Your task to perform on an android device: I like the recipes uploaded in the Kitchen Stories app, so I want to enable the notification for weekly cooking inspiration in the Kitchen Stories app.
Image 0: 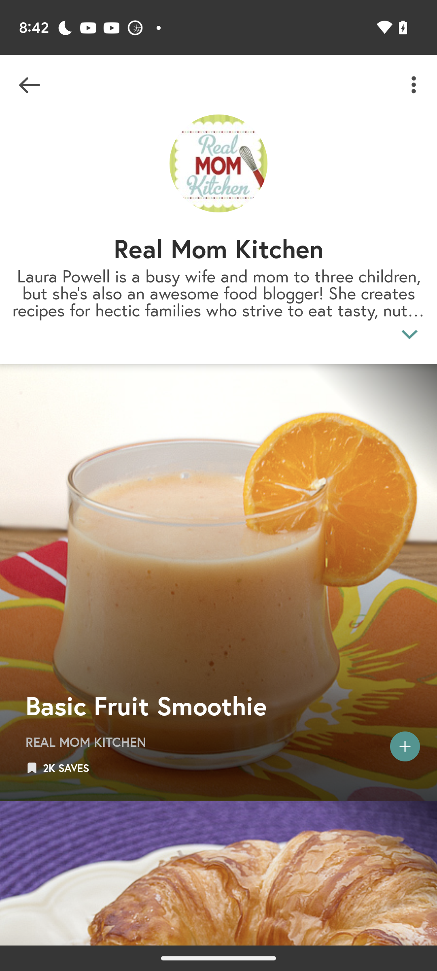
Open kitchen stories app
Step 0: open app "Kitchen Stories"
Image 1: 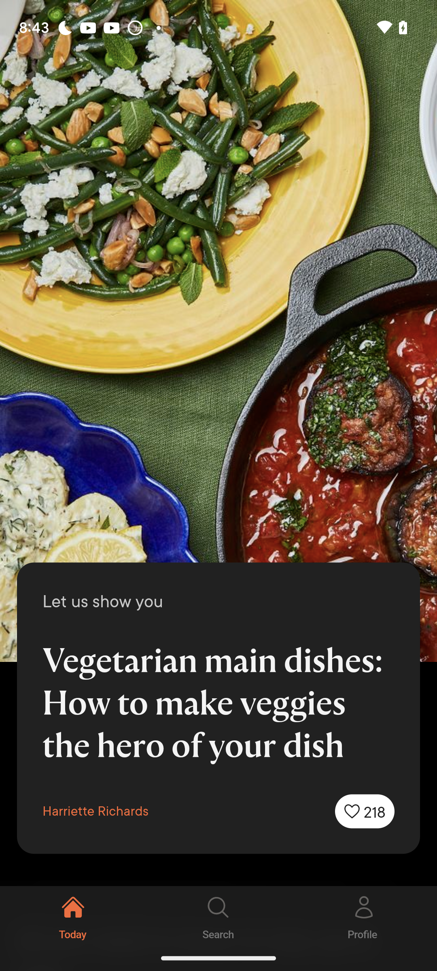
Go to profile option on the bottom right of the screen
Step 1: click (364, 916)
Image 2: 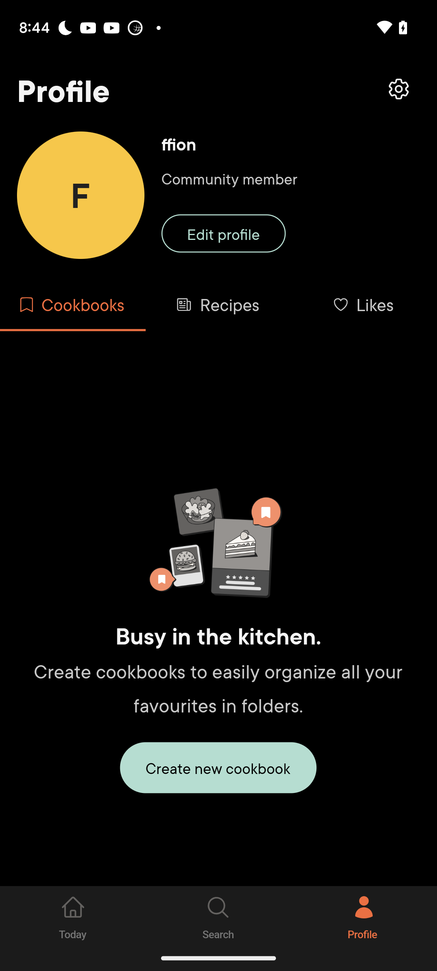
Click on the settings icon on the top right of the screen
Step 2: click (218, 165)
Image 3: 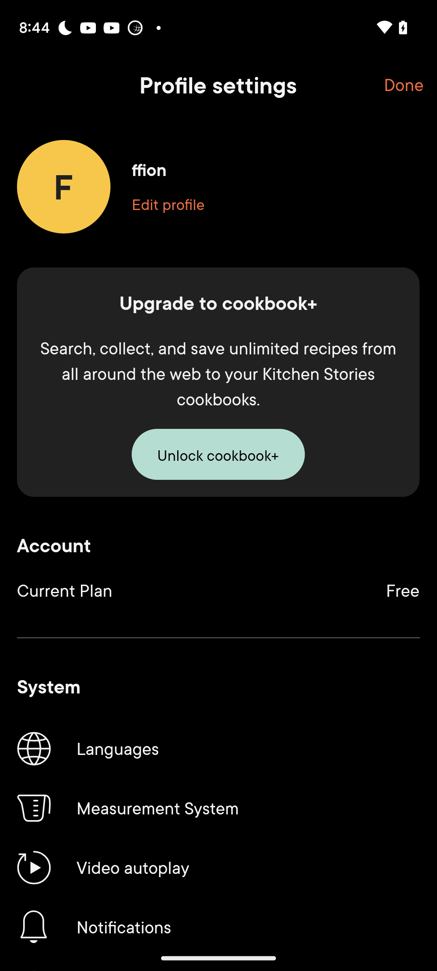
Swipe up to view notifications option
Step 3: scroll down
Image 4: 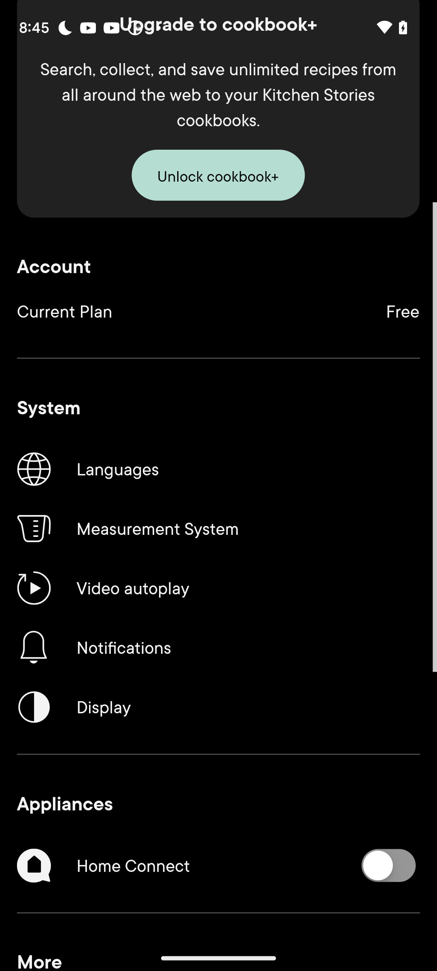
Click on the notifications option
Step 4: click (218, 647)
Image 5: 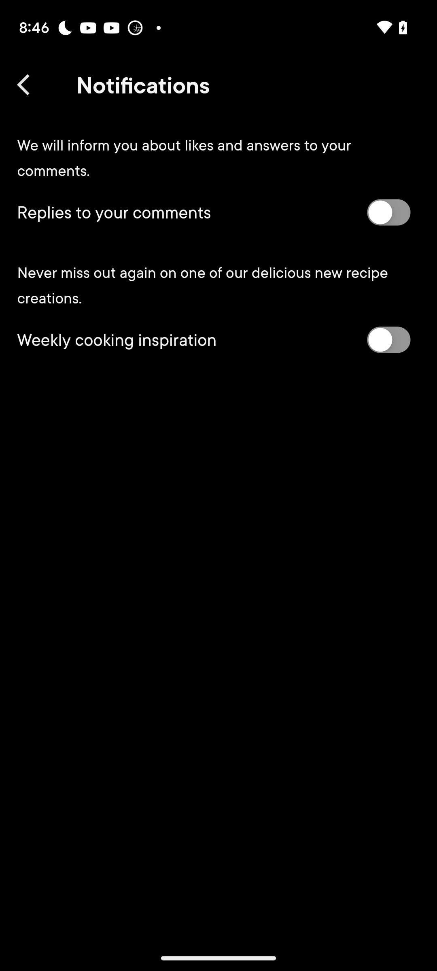
Click on the switch icon of the weekly cooking inspiration option
Step 5: click (389, 339)